Your task to perform on an android device: I shall be exchanging my phone with the latest smartphone, but this phone contains some important PDF files, so to save the file, upload all the PDF files to the OneDrive app.
Image 0: 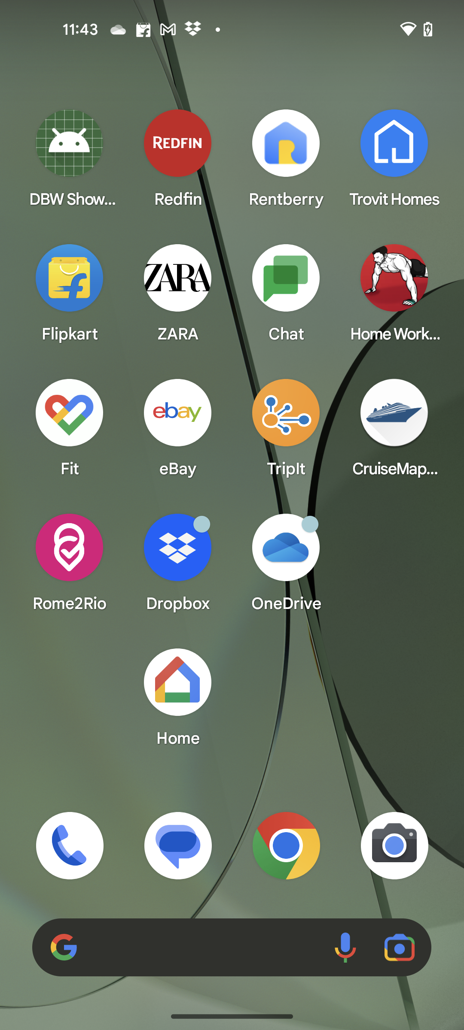
Open the OneDrive app
Step 0: open app "OneDrive"
Image 1: 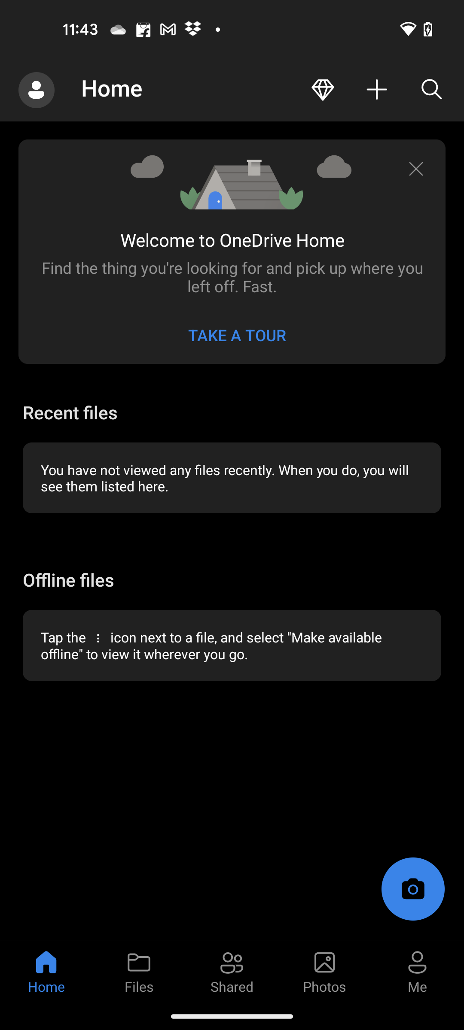
Go to the Files tab
Step 1: click (139, 971)
Image 2: 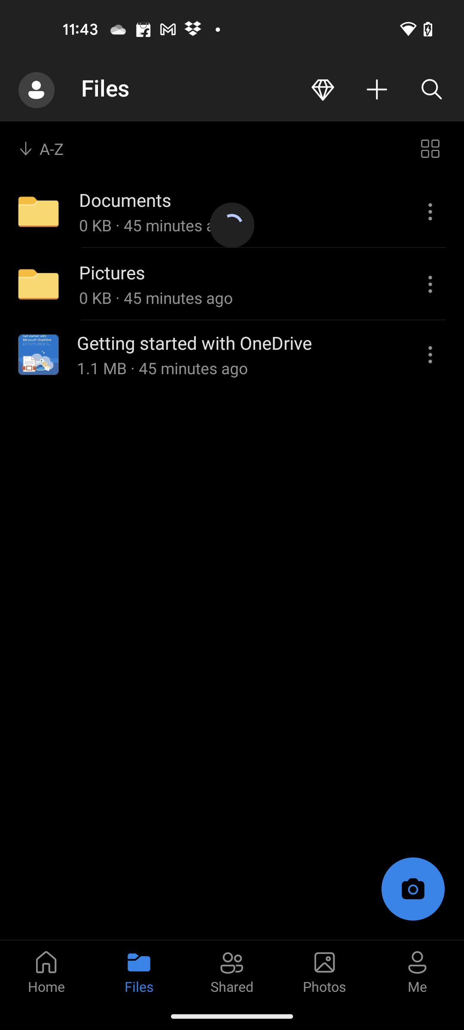
Click on the Plus icon at the top of the screen
Step 2: click (377, 90)
Image 3: 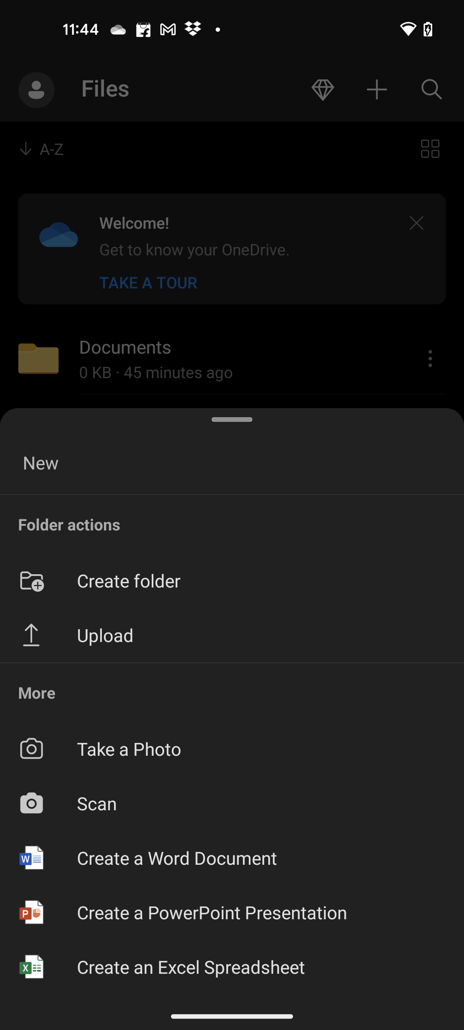
Click on the Upload option
Step 3: click (263, 635)
Image 4: 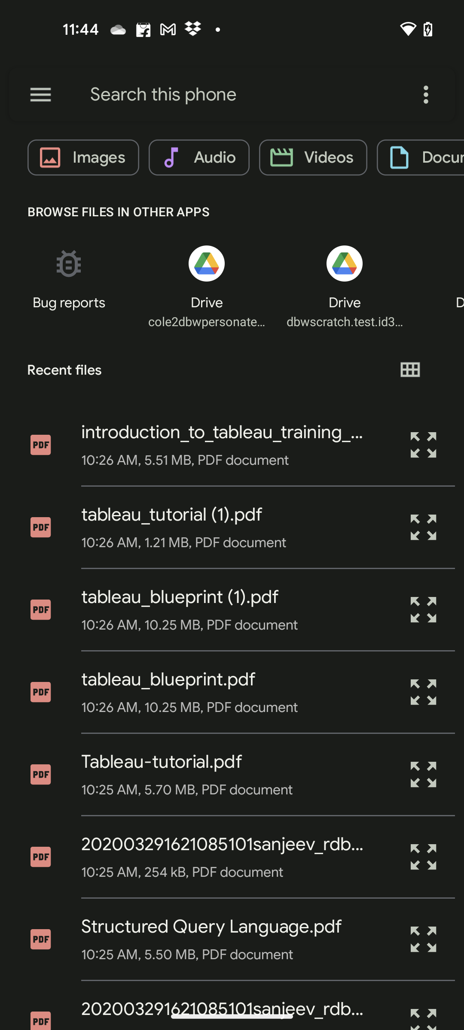
Click on the three dots more button at the top right corner of the screen
Step 4: click (427, 94)
Image 5: 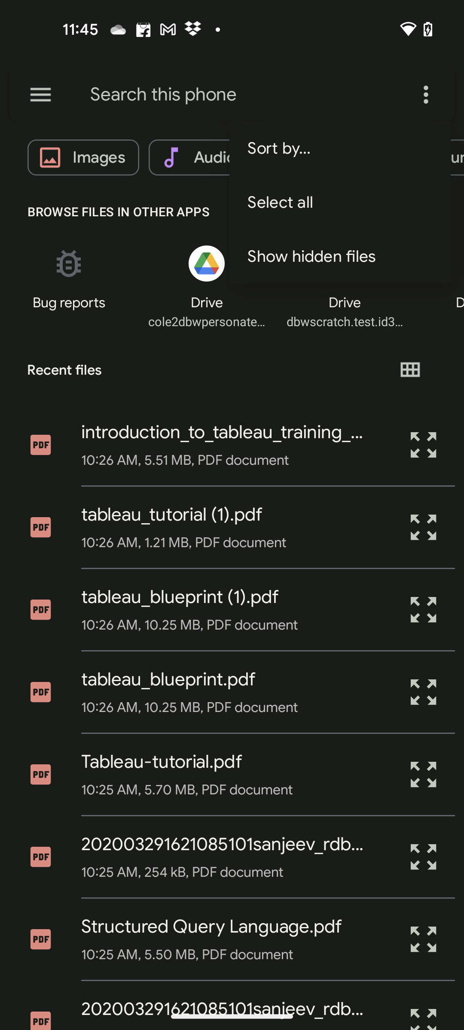
Click on the Select all option
Step 5: click (340, 202)
Image 6: 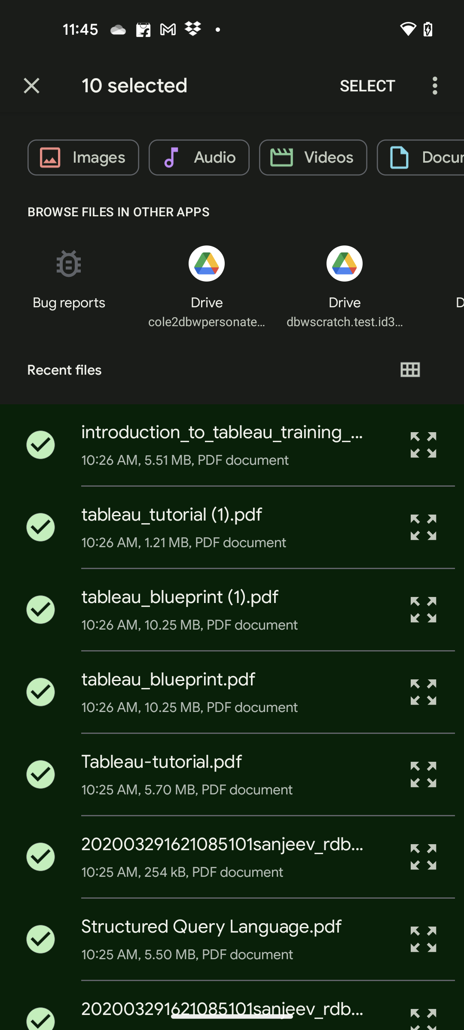
Click on the SELECT button at the top of the screen
Step 6: click (368, 85)
Image 7: 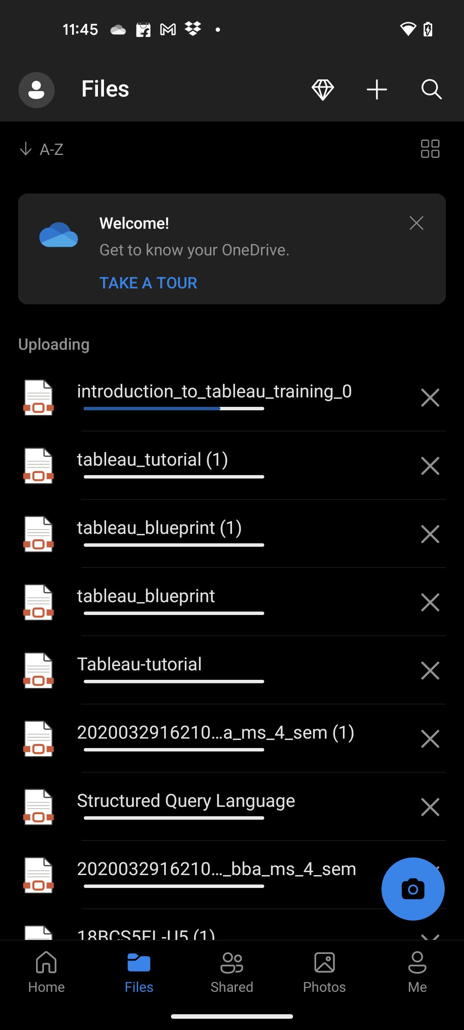
Click on the SELECT button at the top of the screen
Step 7: wait